Your task to perform on an android device: Open the Kitchen Story App, Go to the Search Icon, Search for the White Sauce Pasta Recipe, View the pasta recipe by Alex Hiller. 
Image 0: 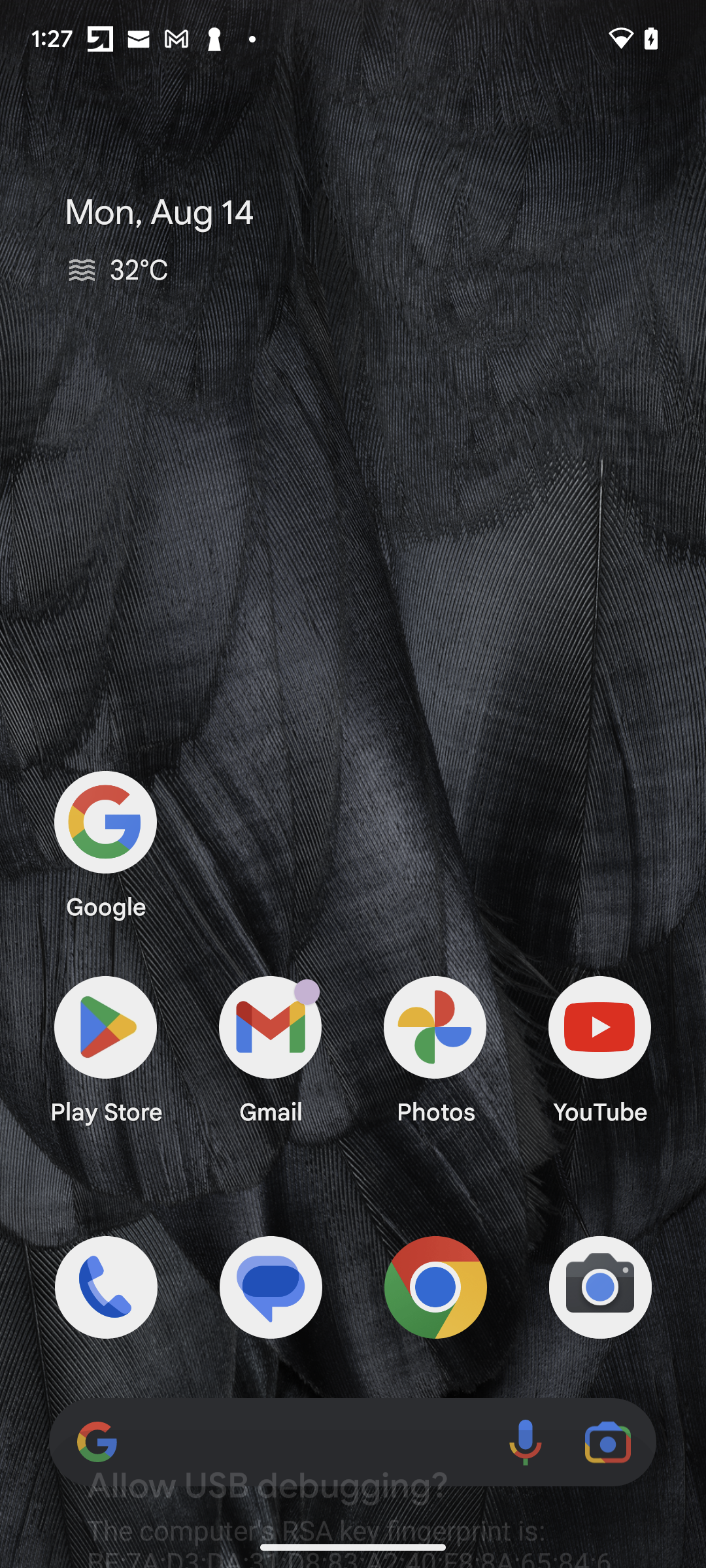
Open the Kitchen Stories App
Step 0: open app "Kitchen Stories"
Image 1: 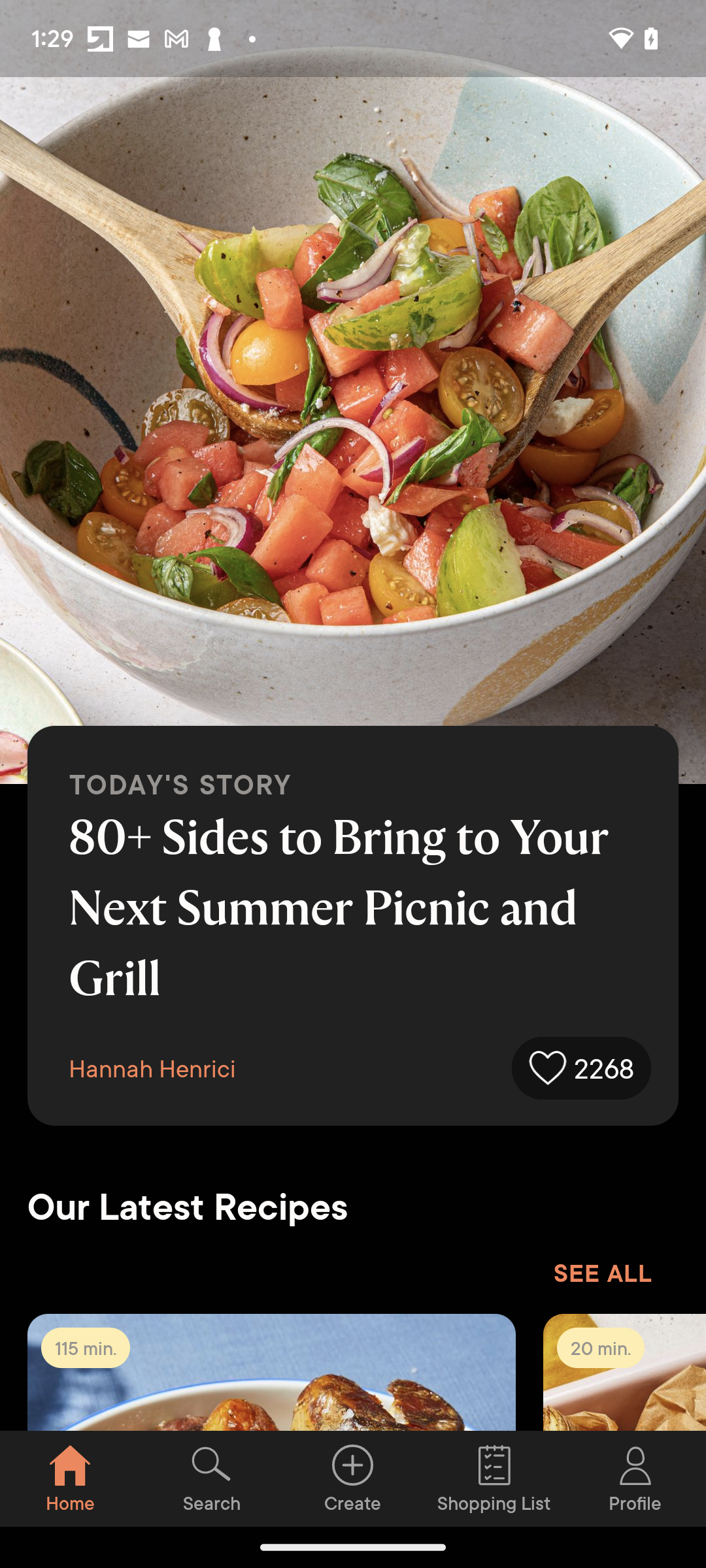
 Go to the Search Icon
Step 1: click (212, 1478)
Image 2: 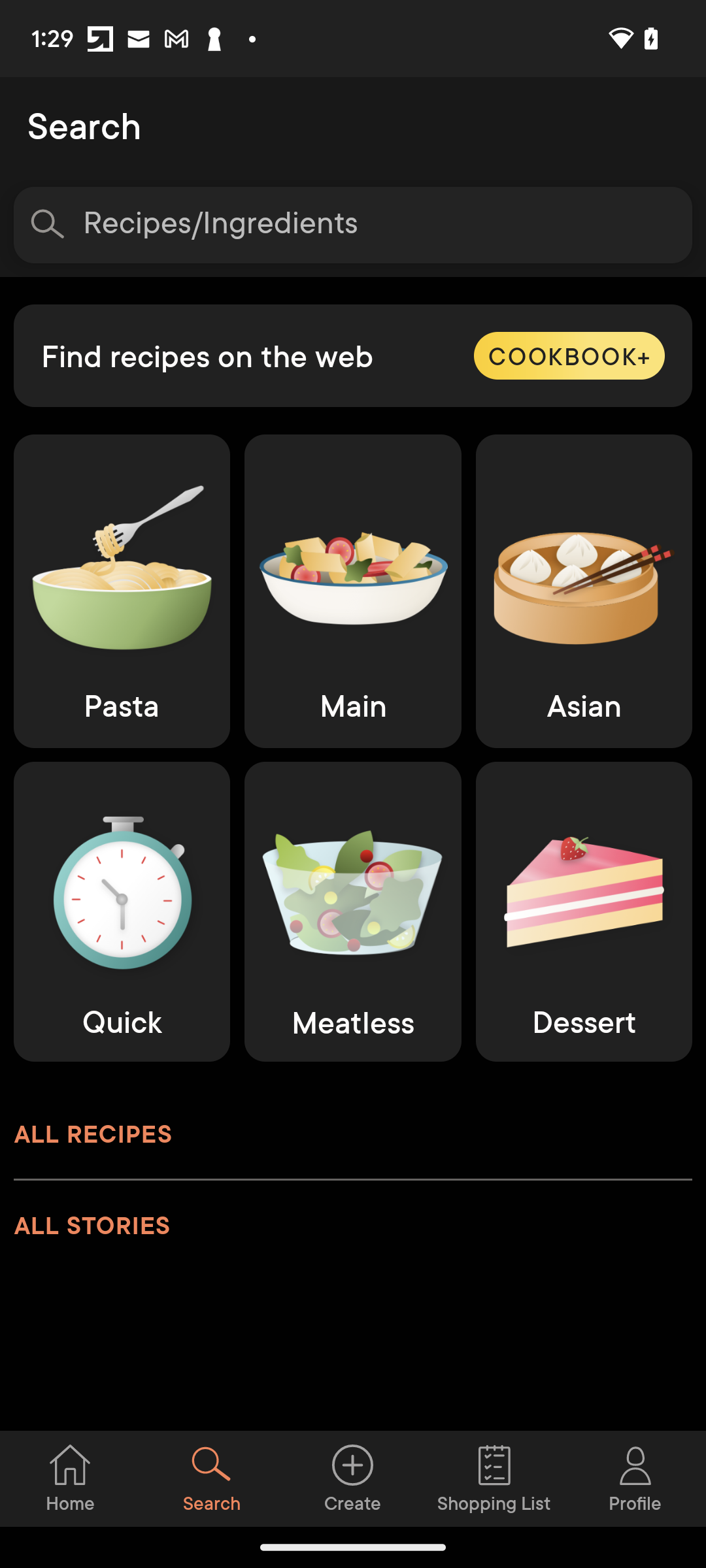
Click on the Search Bar 
Step 2: click (380, 225)
Image 3: 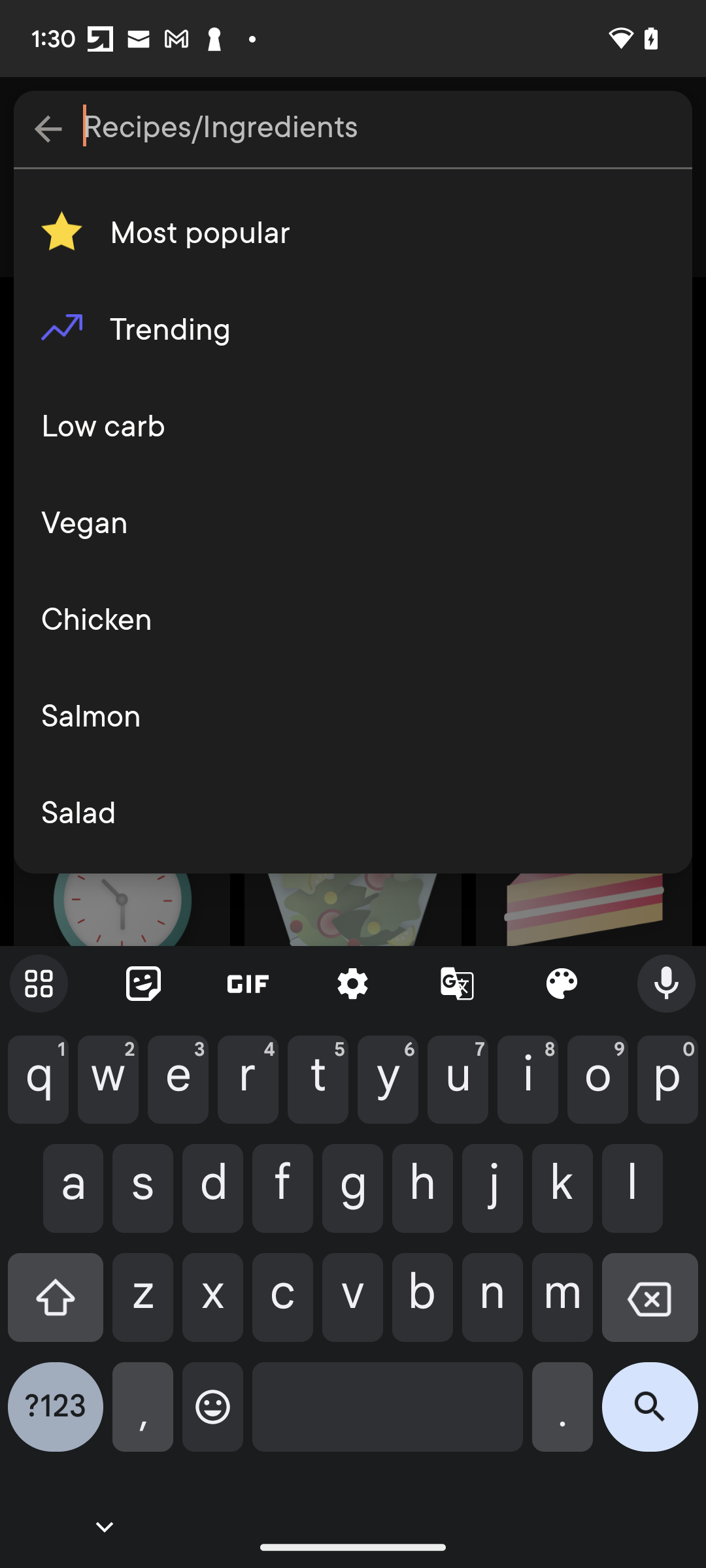
Search for the White Sauce Pasta
Step 3: type "White Sauce Pasta"
Image 4: 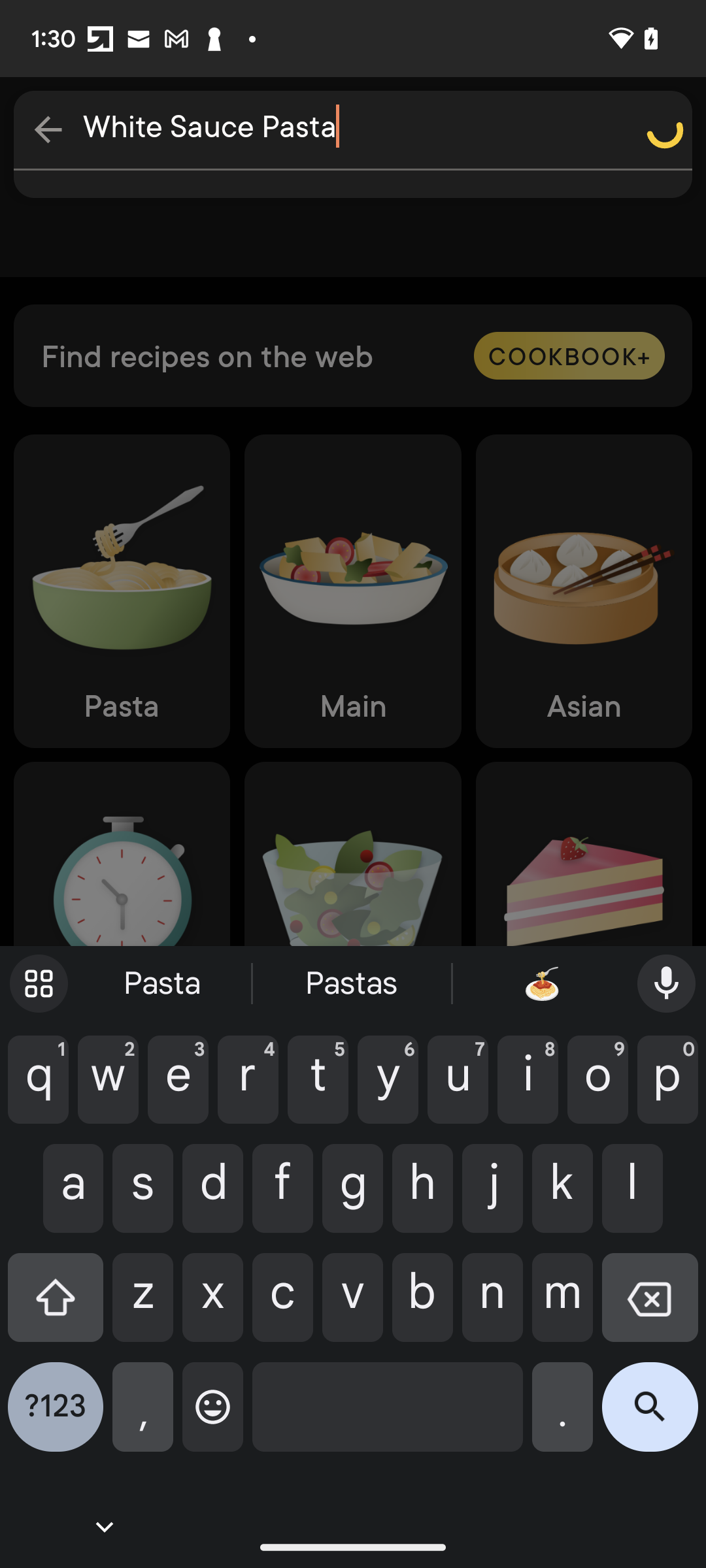
Click on the Search button in the keyboard 
Step 4: click (650, 1417)
Image 5: 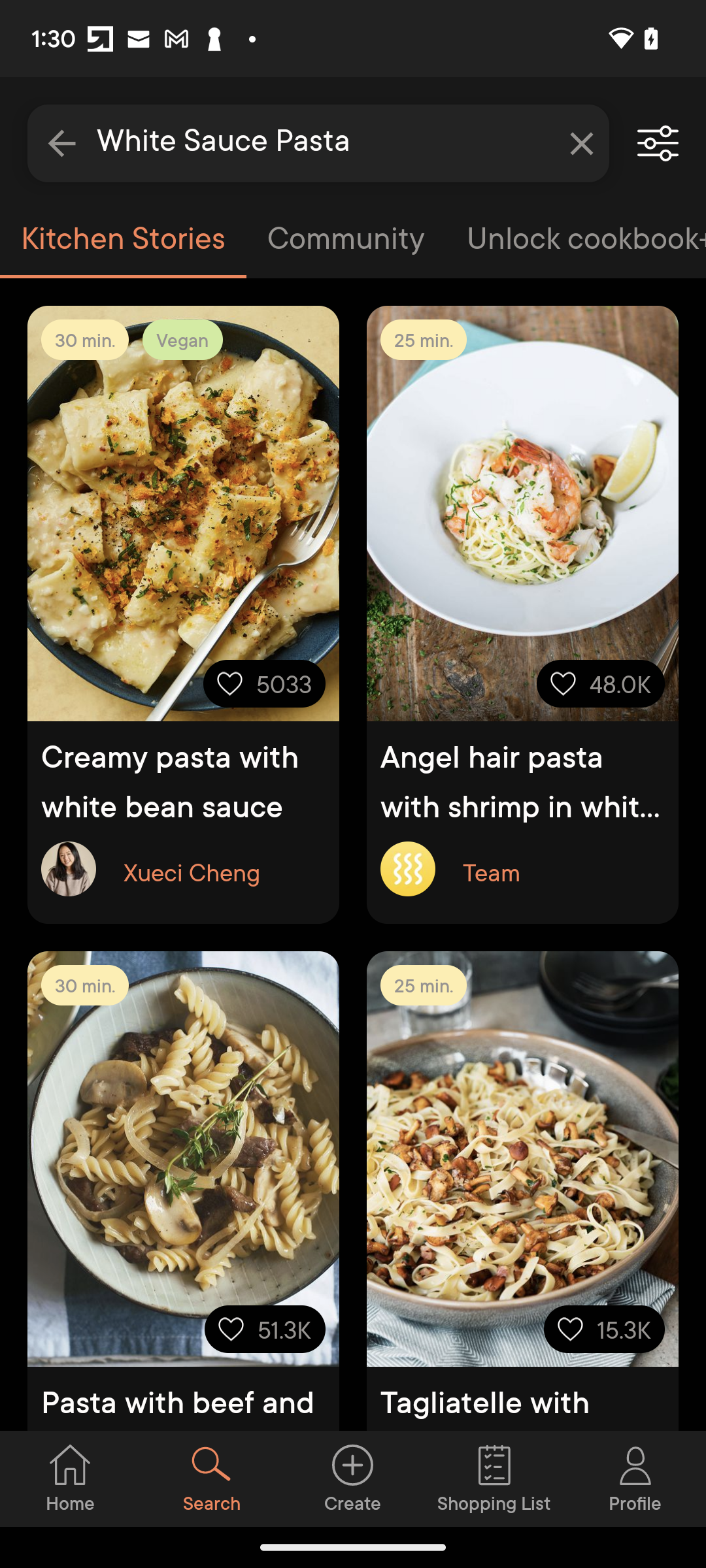
Swipe up the Screen to see pasta recipe by Alex Hiller
Step 5: scroll down
Image 6: 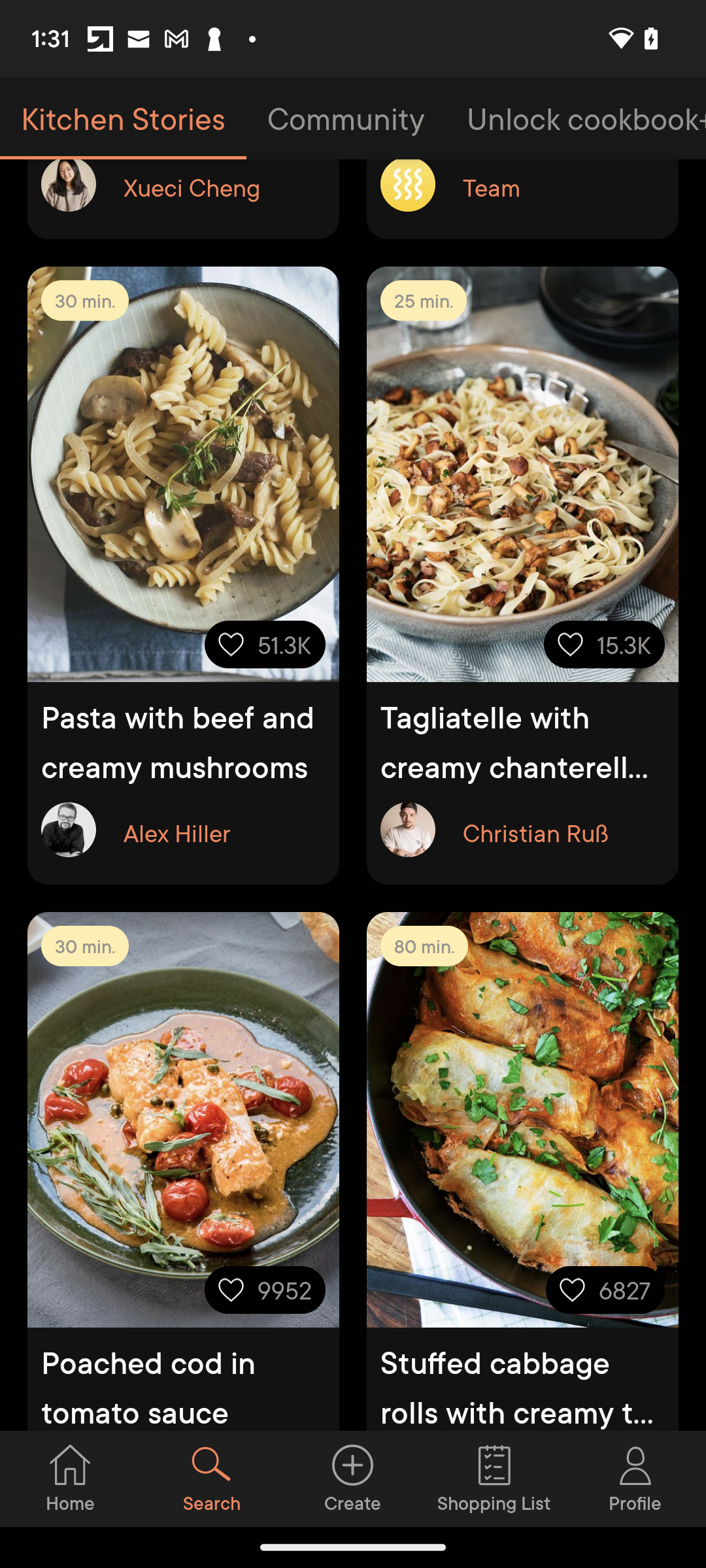
Click on the pasta recipe by Alex Hiller
Step 6: click (173, 621)
Image 7: 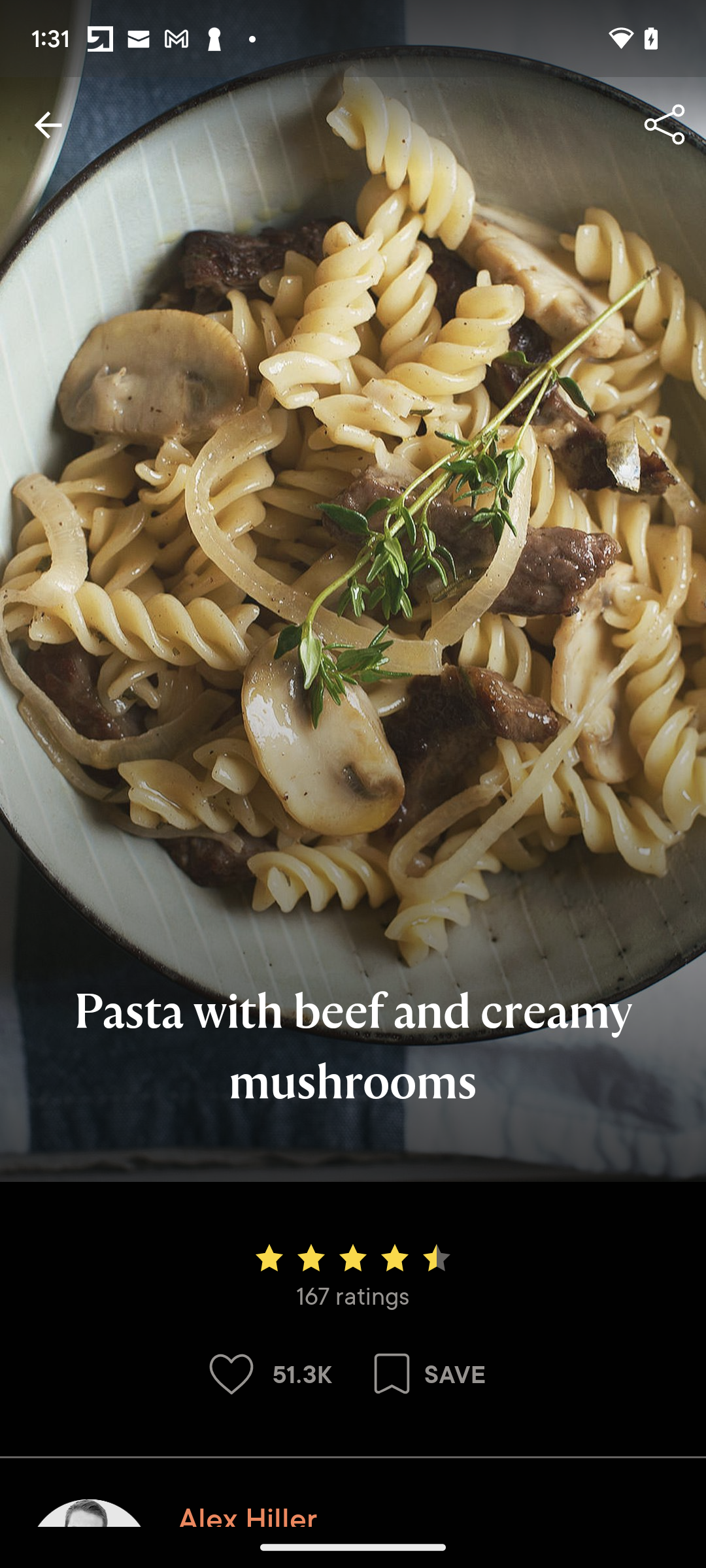
Swipe up to see the details of pasta recipe 
Step 7: scroll down
Image 8: 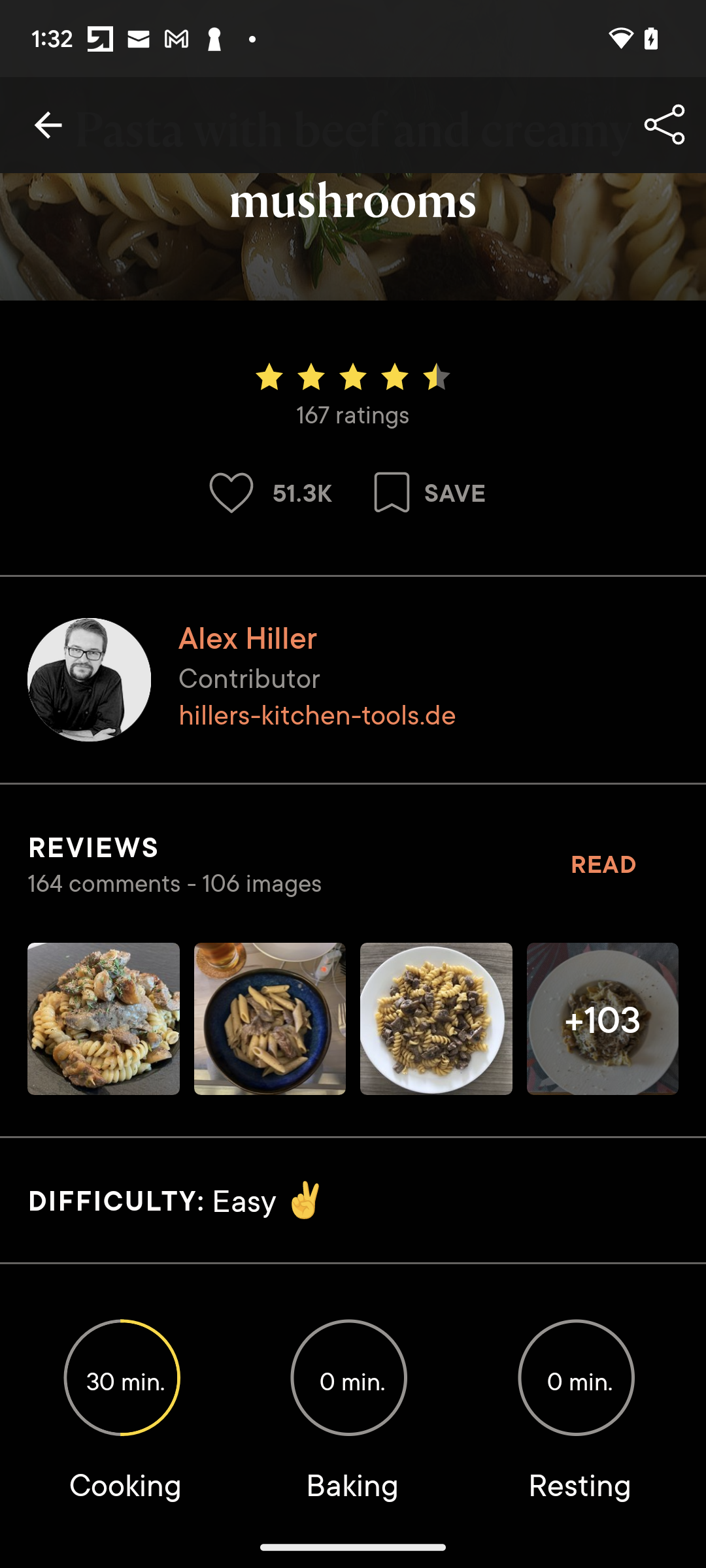
Swipe up to see the details of pasta recipe 
Step 8: scroll down